Your task to perform on an android device: In the To Do Reminders app, I want to create a new reminder titled swimming competition and schedule it for October 3, 2023, at 2:30 PM.
Image 1: 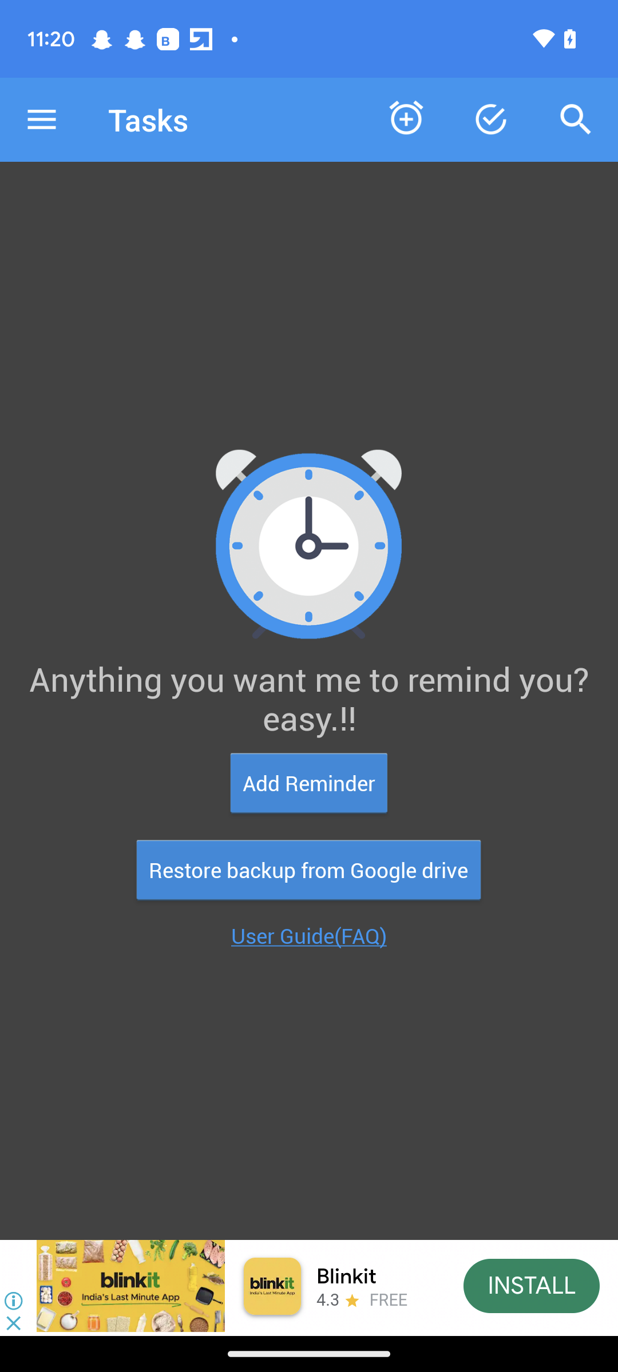
Click on the Add reminder button.
Step 1: click (309, 783)
Image 2: 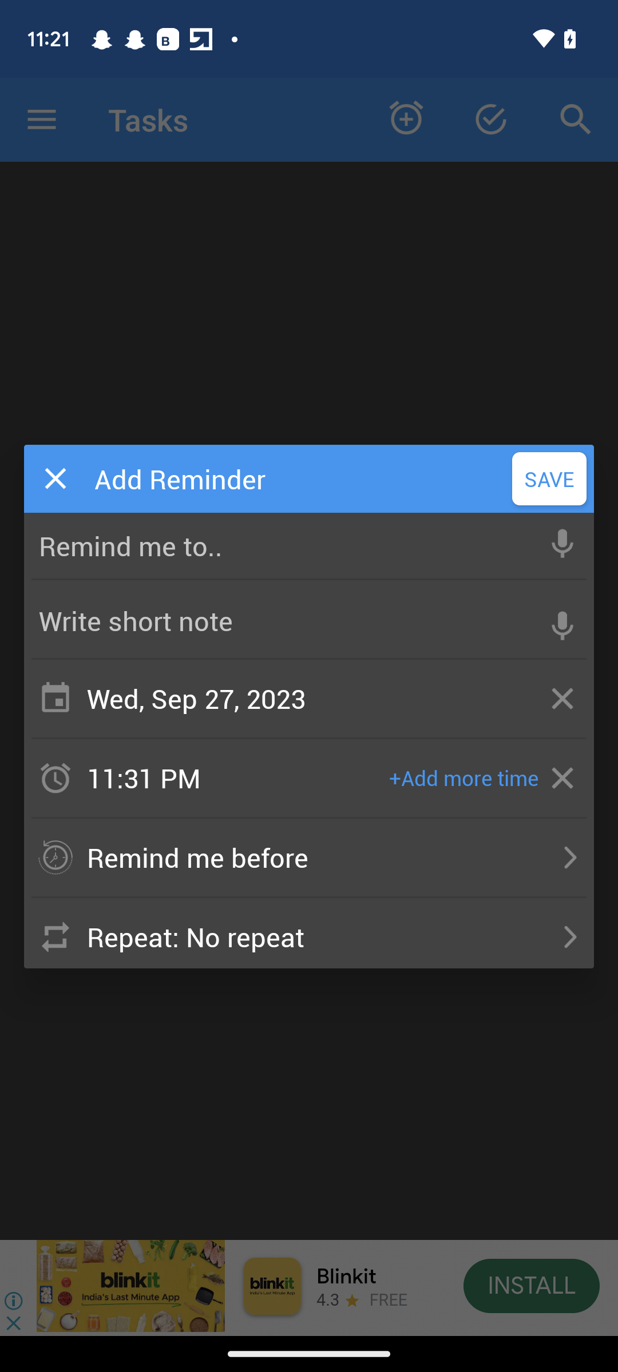
Click on the remind me to option.
Step 2: click (284, 545)
Image 3: 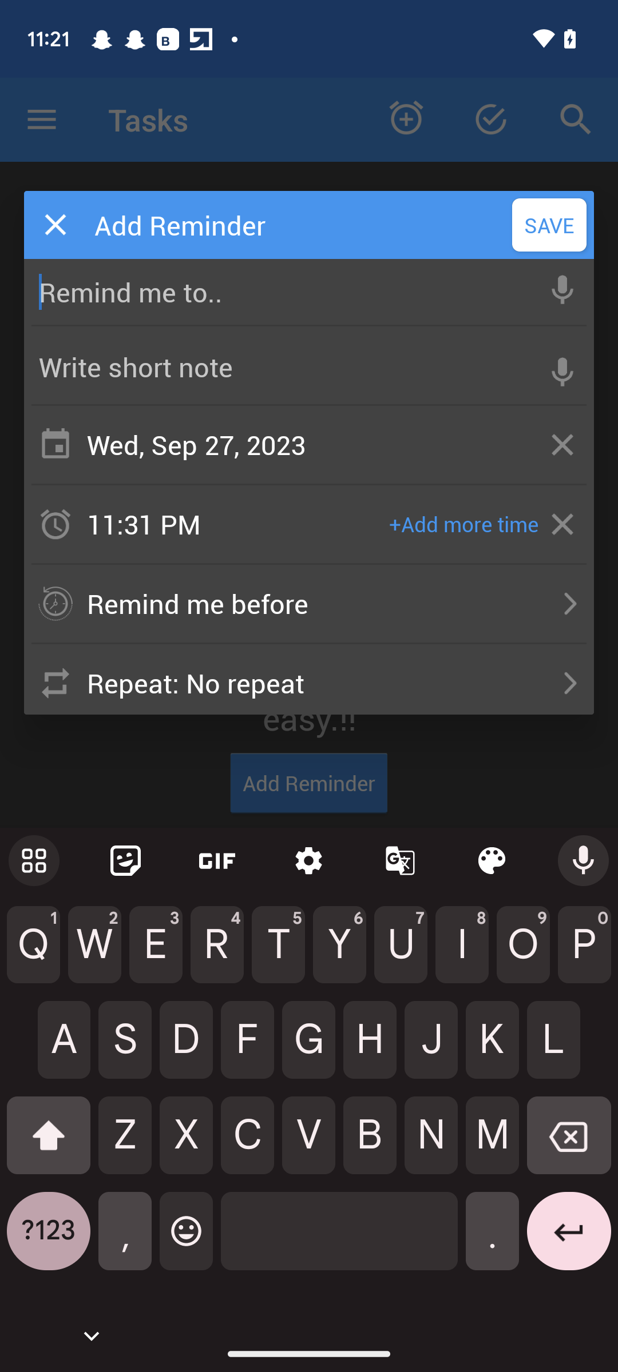
Enter the reminder name as swimming competition.
Step 3: type "swimming competition"
Image 4: 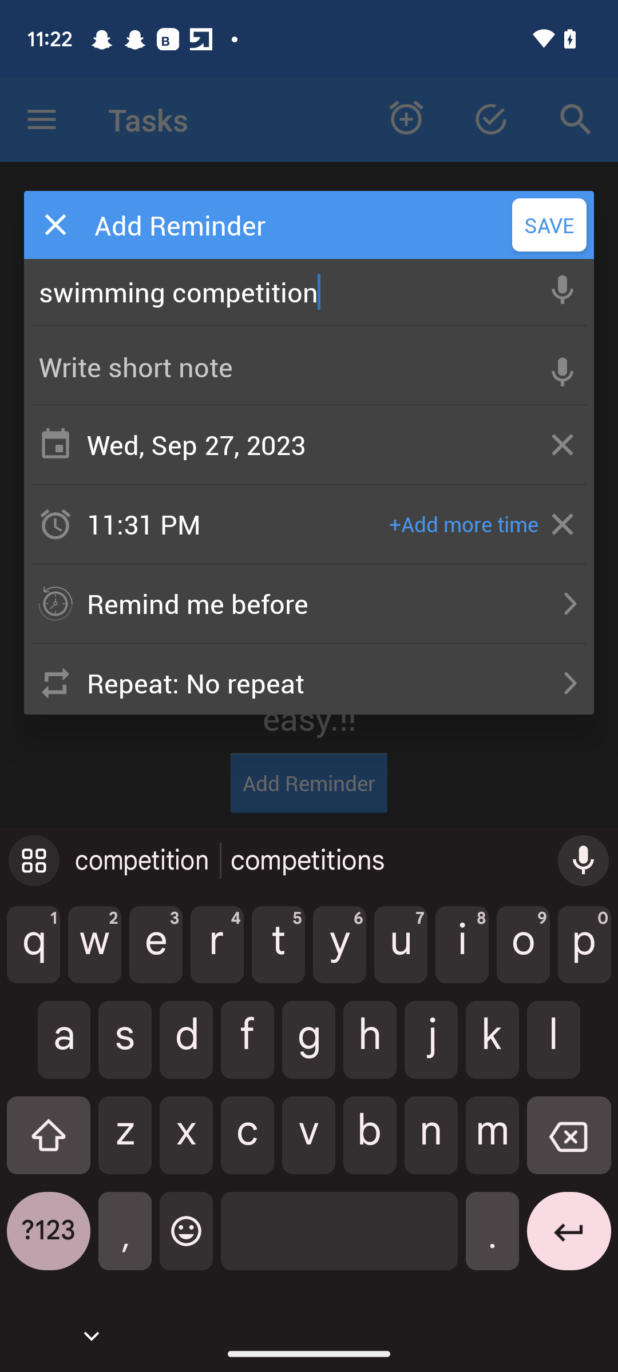
Click on the date section.
Step 4: click (284, 445)
Image 5: 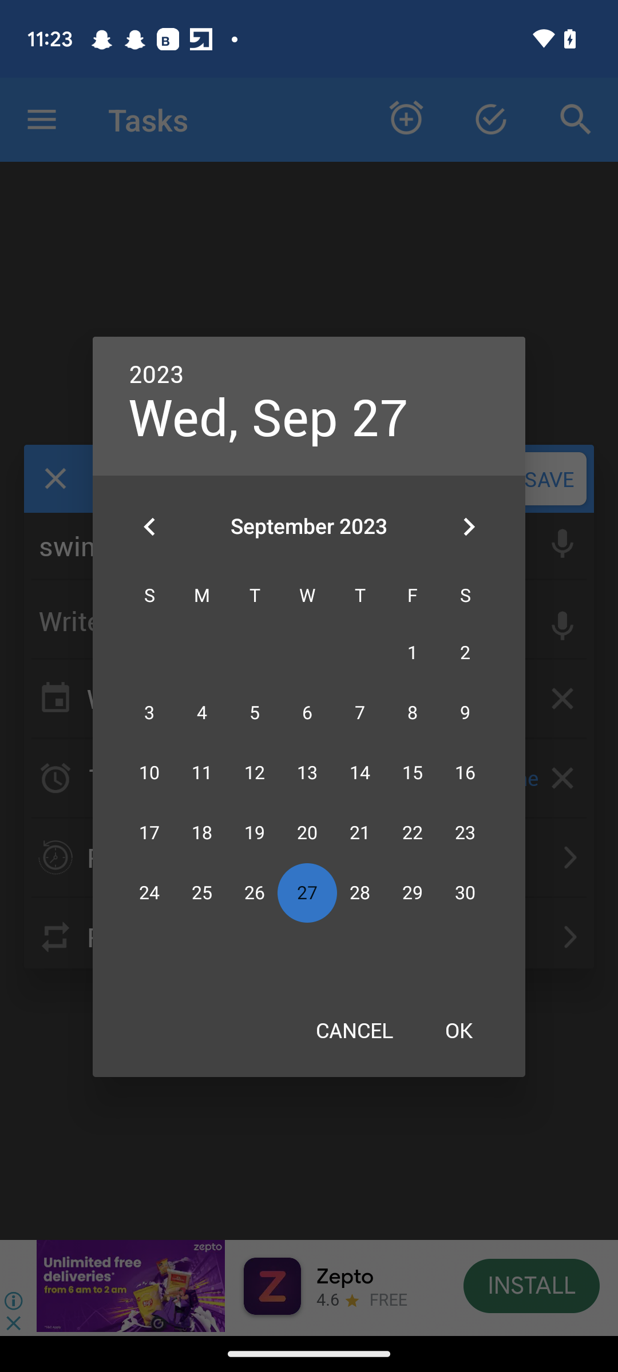
Click on the forward icon
Step 5: click (468, 526)
Image 6: 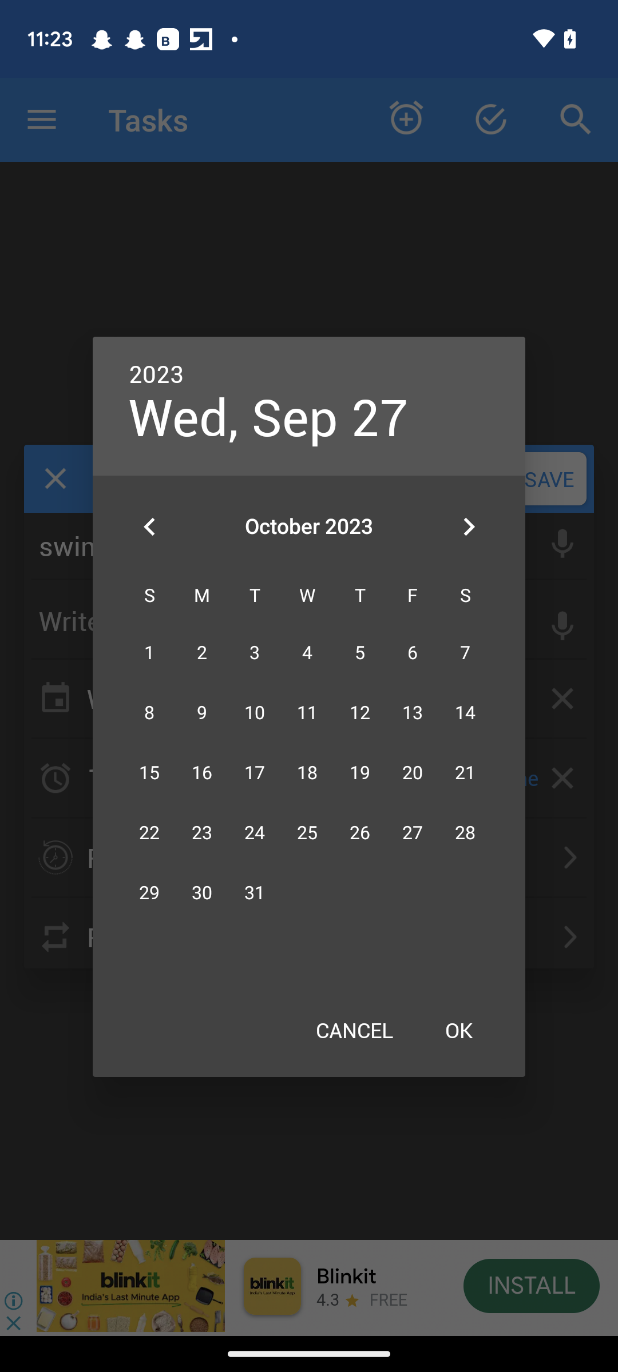
select the date as 3.
Step 6: click (254, 653)
Image 8: 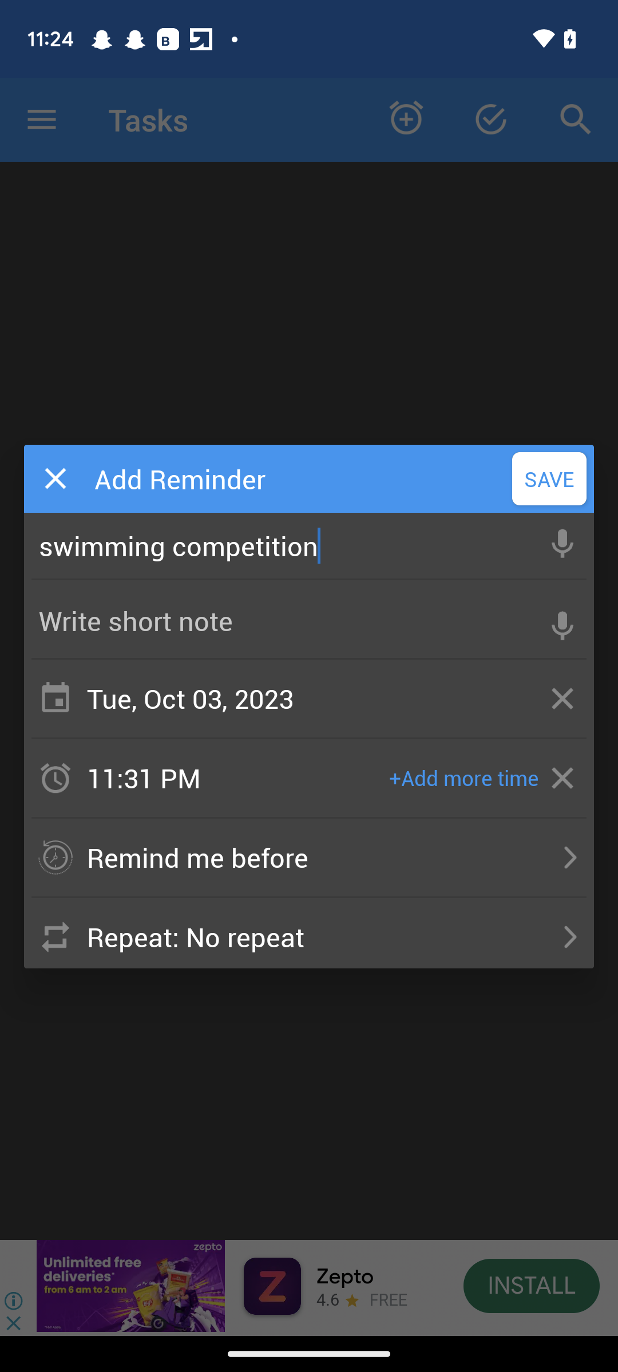
Click on the time section.
Step 8: click (210, 777)
Image 9: 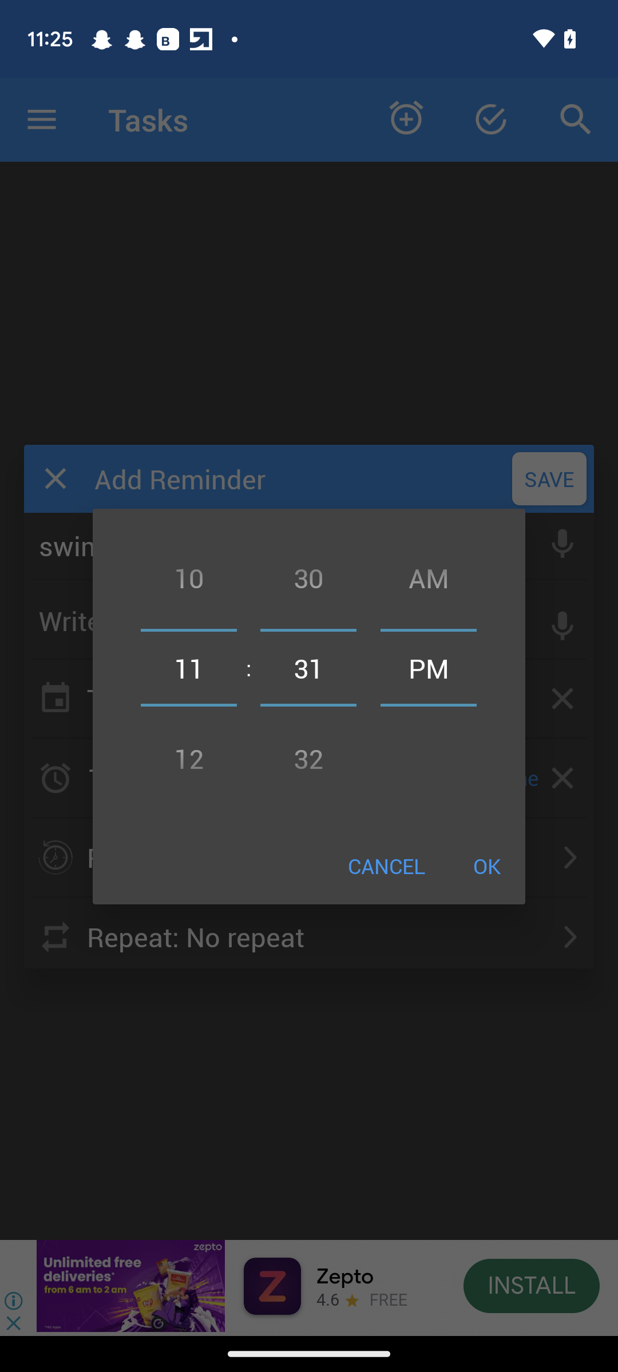
Set the hour as 2.
Step 9: scroll down
Image 10: 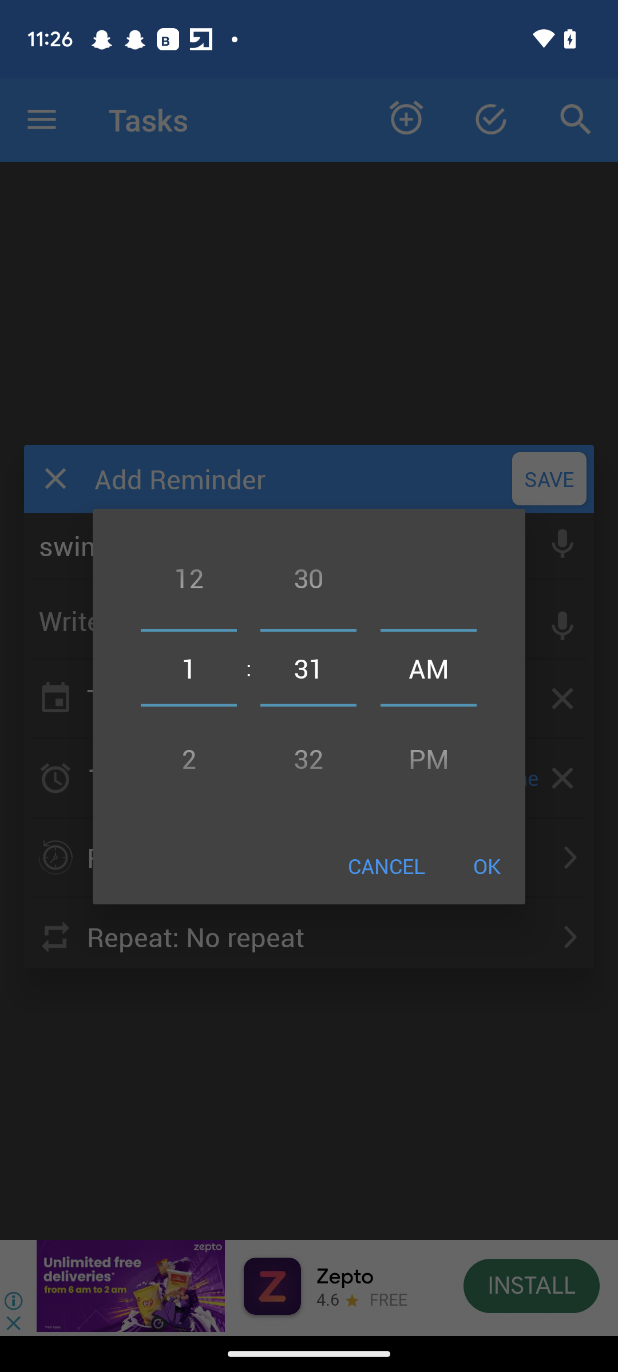
Set the hour as 2.
Step 10: scroll down
Image 11: 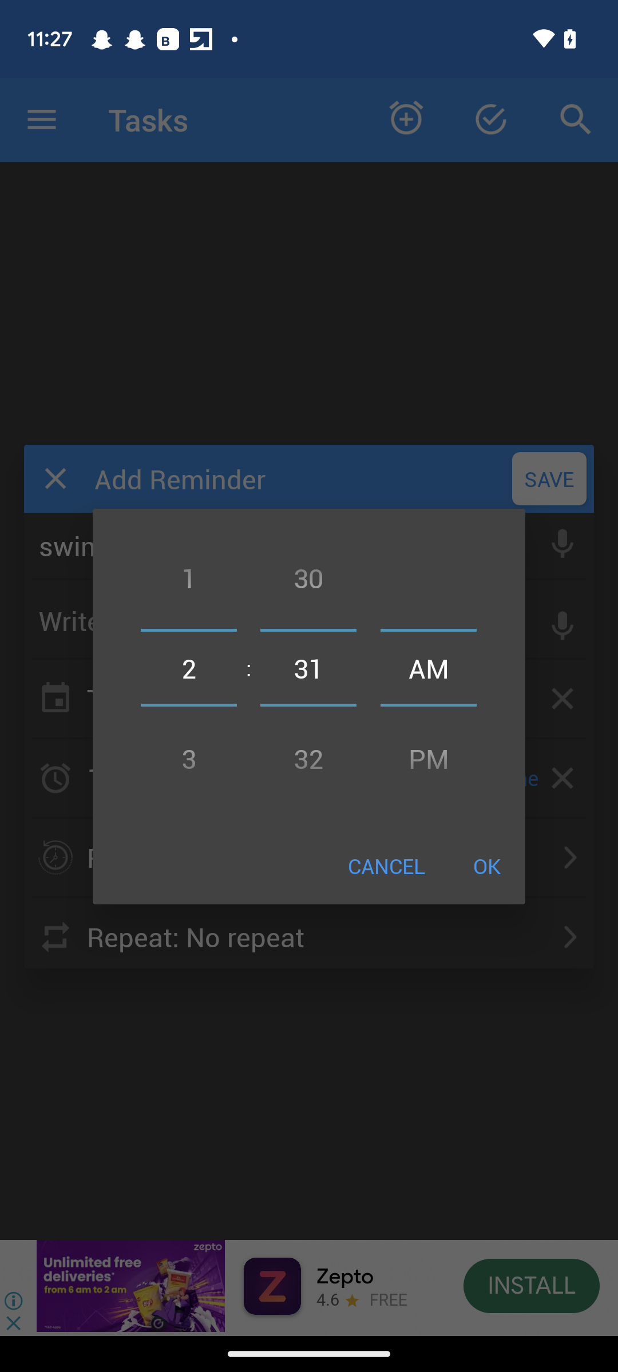
Set the minutes as 30.
Step 11: scroll up
Image 12: 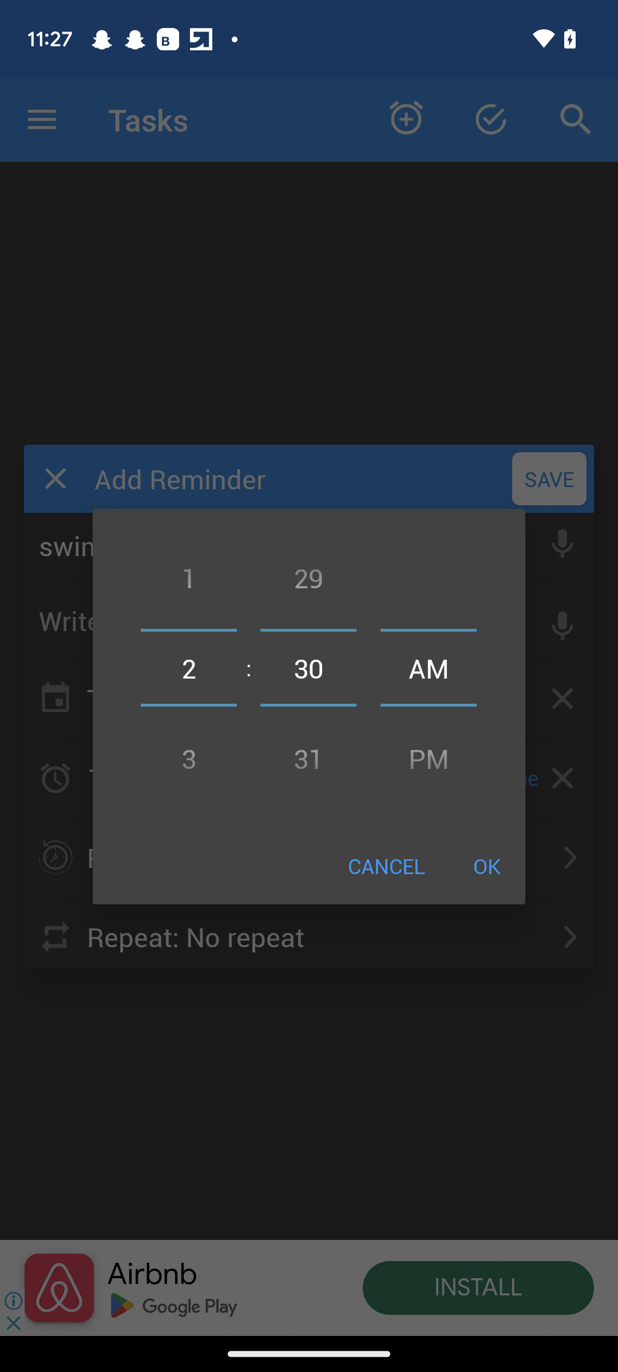
select the pm option.
Step 12: scroll down
Image 13: 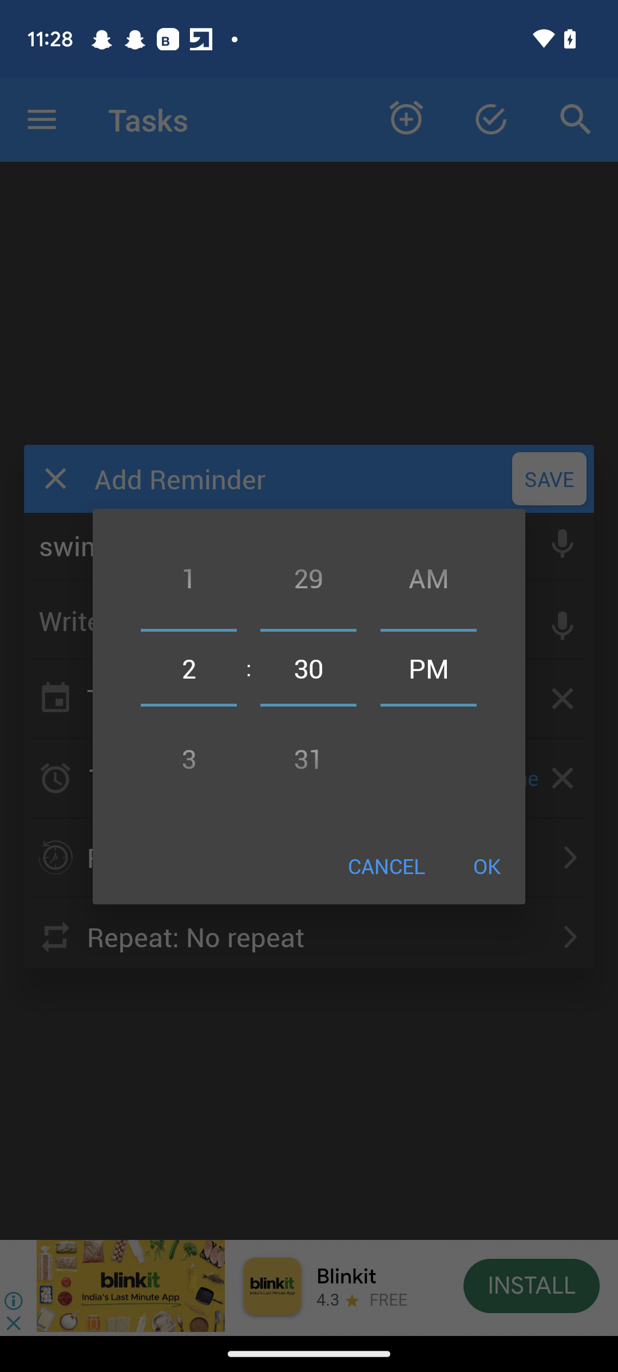
Click on the ok button.
Step 13: click (487, 866)
Image 14: 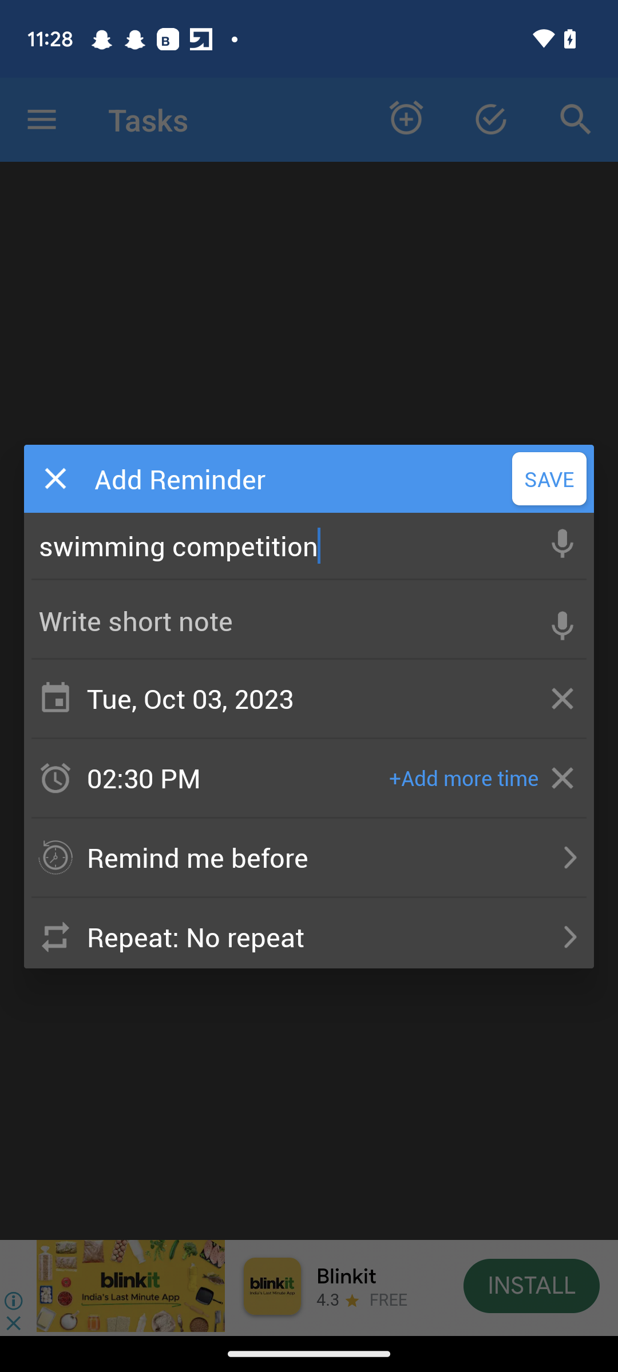
Click on the save button.
Step 14: click (549, 478)